Your task to perform on an android device: I want to search for kitchen appliances.
Image 0: 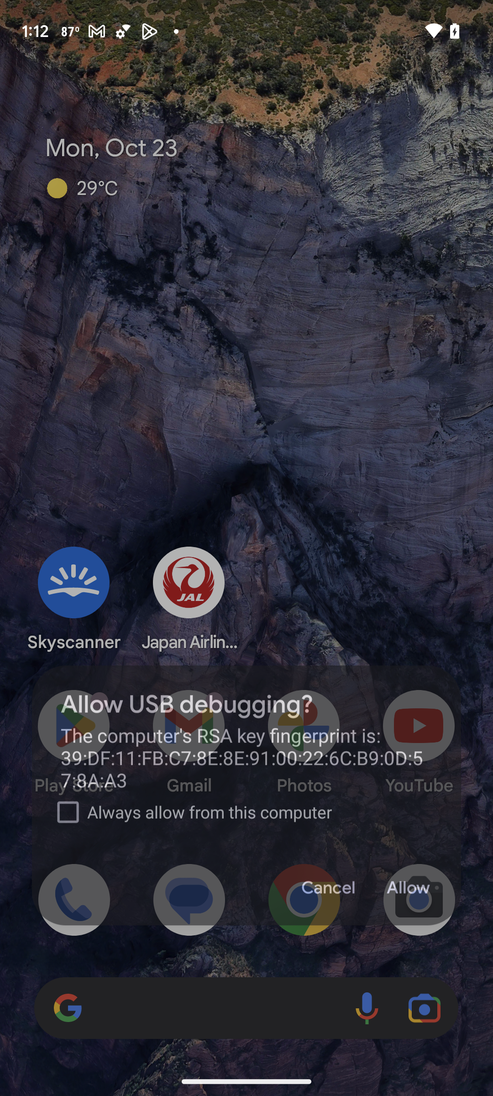
Open IKEA app.
Step 0: open app "IKEA"
Image 2: 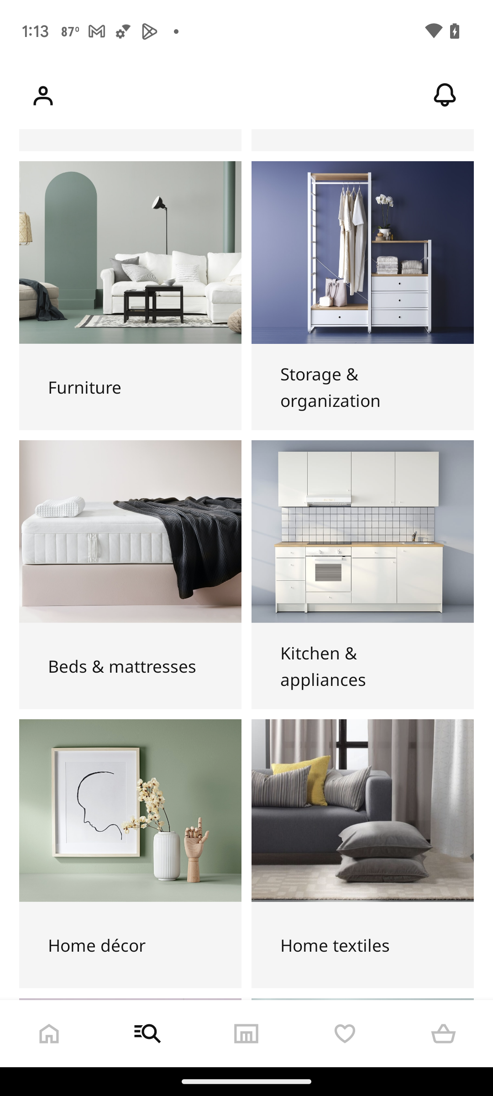
Click on Kitchen appliances.
Step 2: click (362, 531)
Image 3: 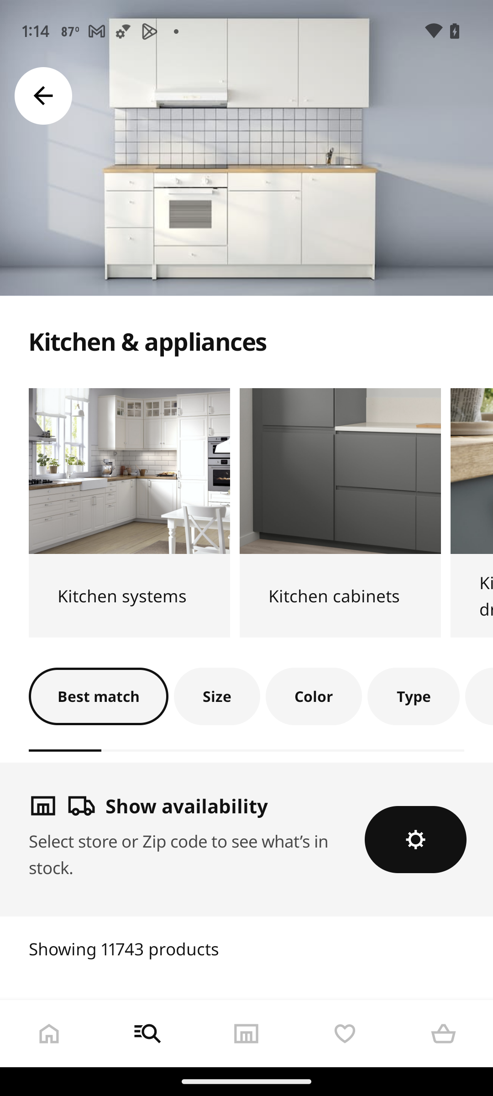
Swipe up to view products.
Step 3: scroll down
Image 4: 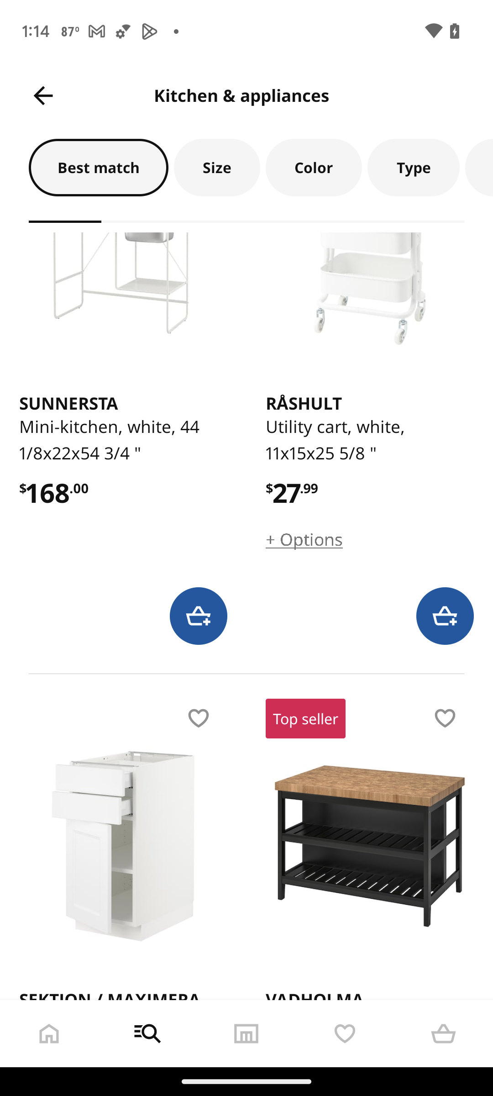
Swipe up to view products.
Step 4: scroll down